Your task to perform on an android device: I want to Add the title as Auxiliary Services. Add the text in the slide on the PowerPoint app. Text size is already set to 54. 
Image 0: 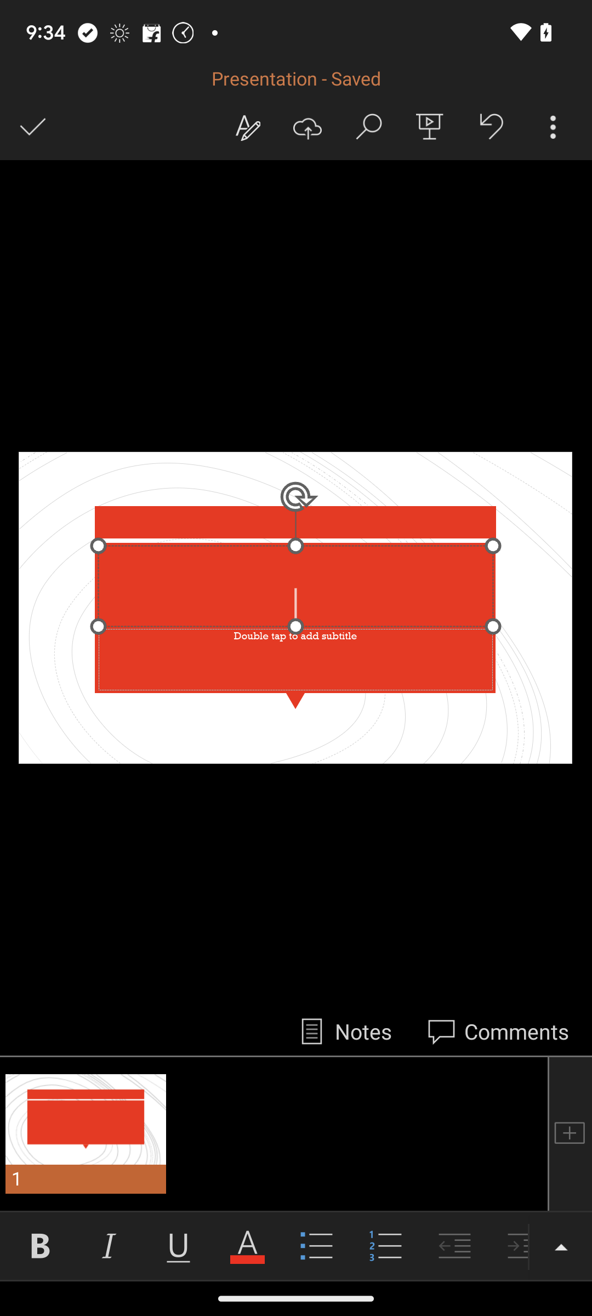
Enter the title as Auxiliary Services.
Step 0: type "Auxiliary Services"